Your task to perform on an android device: In the gallery app, select a picture on the screen and change its filter to enhance its colour.
Image 0: 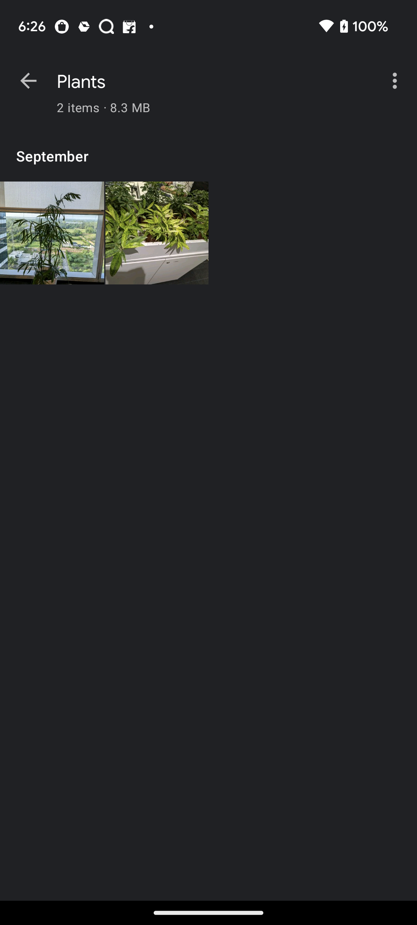
Click on the first picture on the screen.
Step 0: click (52, 233)
Image 1: 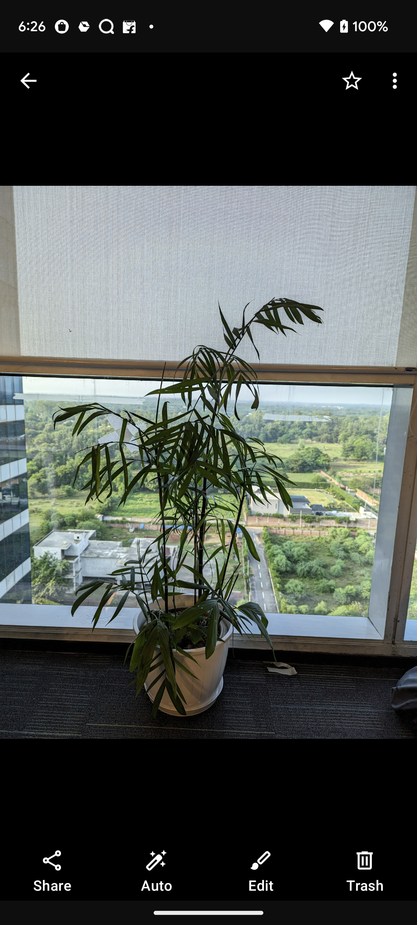
Click on the edit option at the bottom of the screen.
Step 1: click (261, 872)
Image 3: 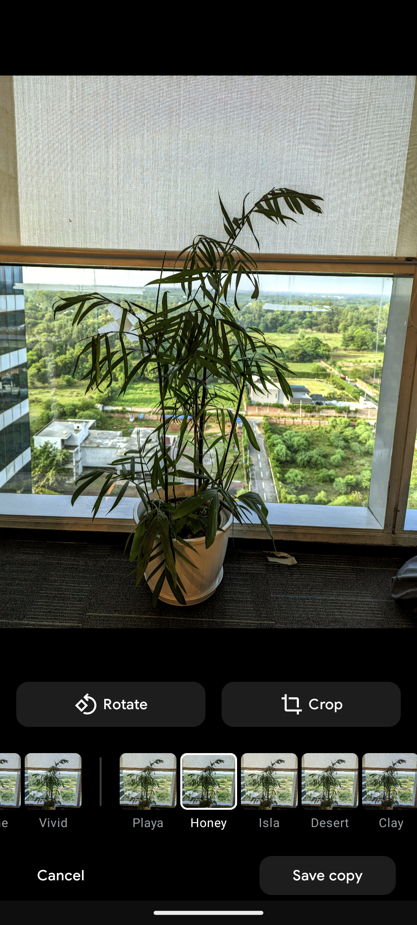
Click on the save copy option at the bottom right corner of the screen.
Step 3: click (327, 875)